Your task to perform on an android device: Open the Adidas app and view all SNEAKERS Shoes for Men 
Image 0: 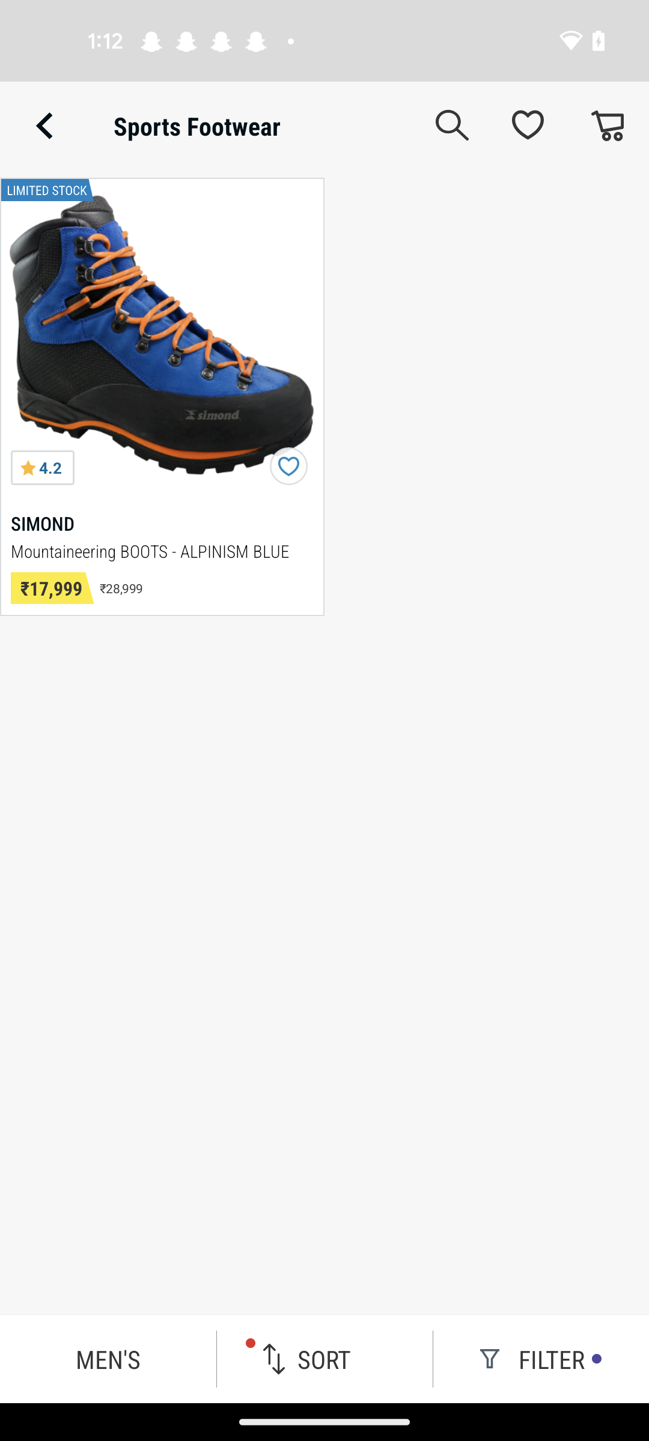
open Adidas app
Step 0: open app "adidas"
Image 1: 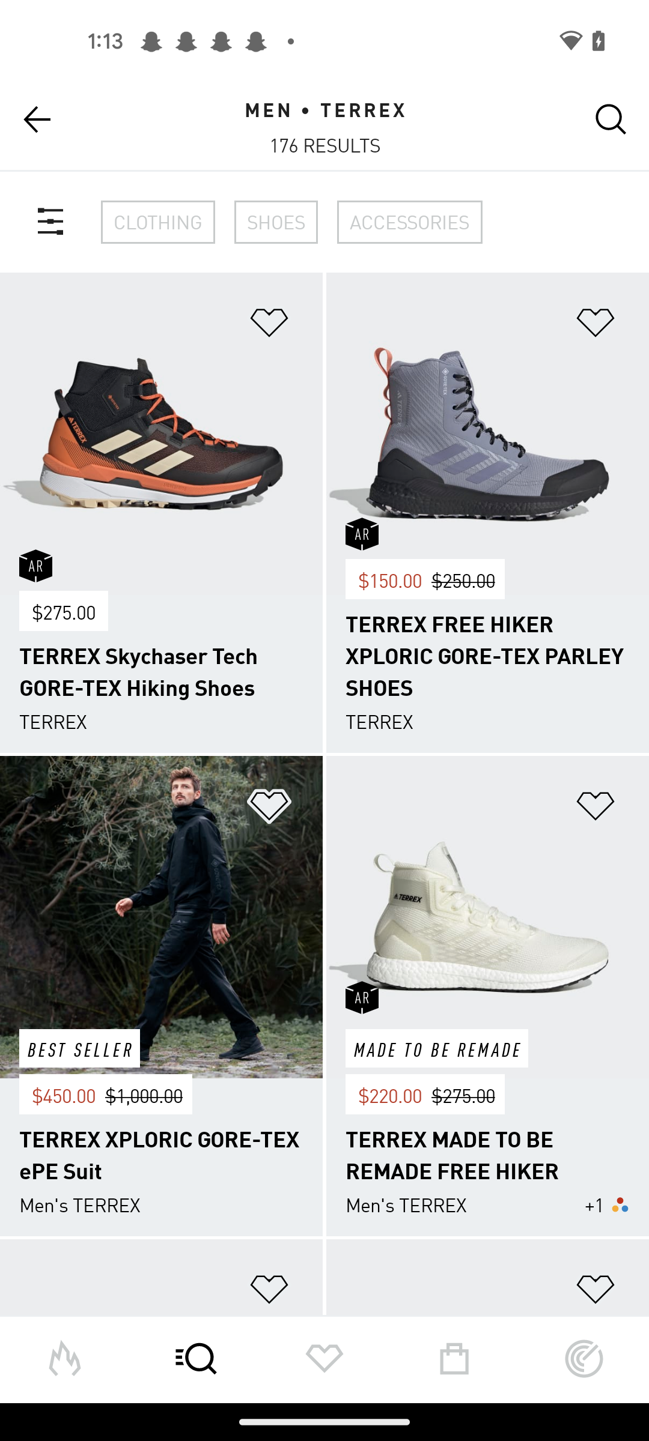
Click on the Filter icon 
Step 1: click (50, 222)
Image 2: 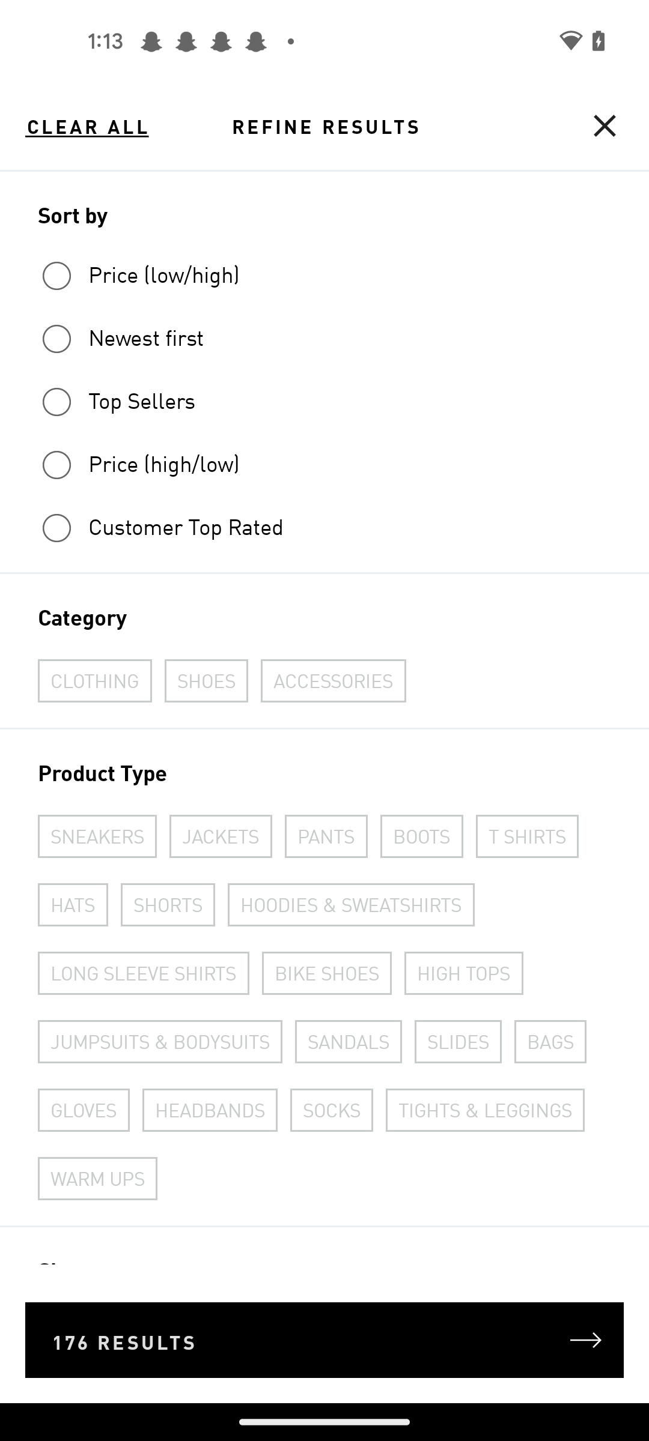
Click on the SNEAKERS in PRODUCT types  section 
Step 2: click (97, 835)
Image 4: 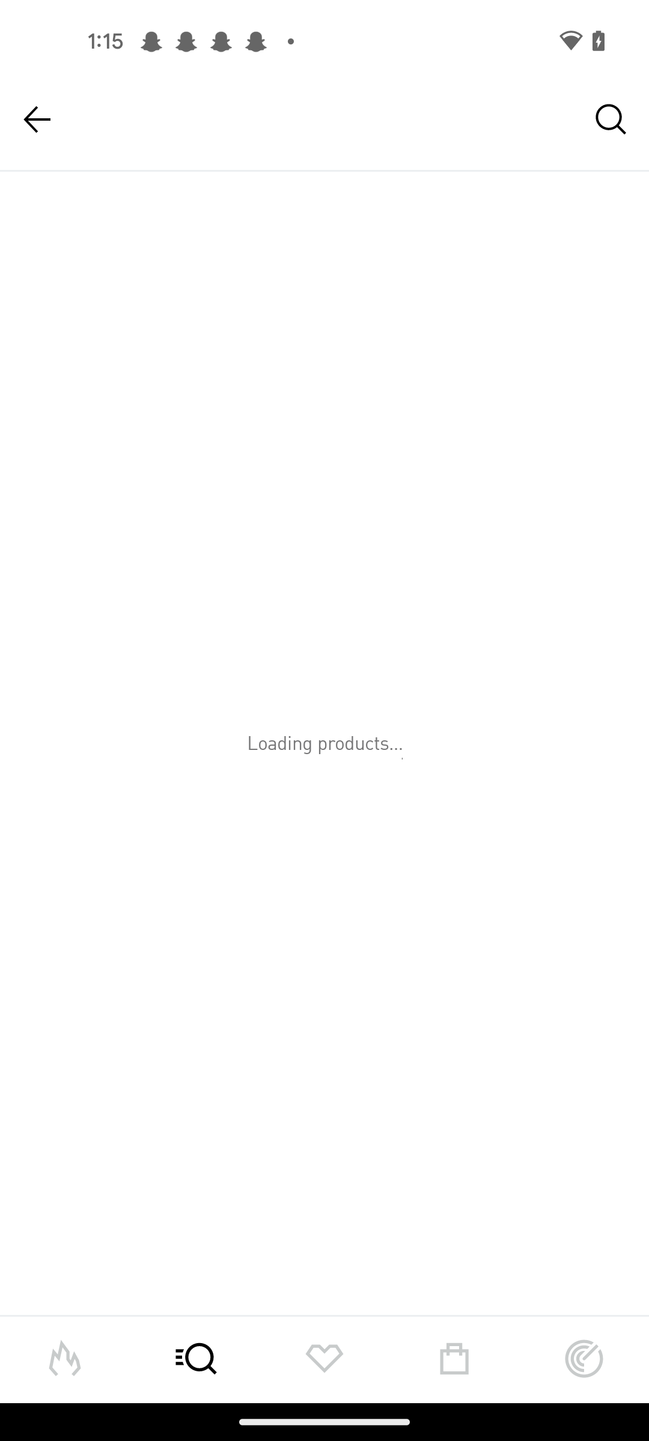
Click on the 66 Results tab
Step 4: wait